Your task to perform on an android device: The Rockrider City Cycle Btwin My bike is amazing, and I want to write a review in the review section of this bicycle, so write "This bicycle is amazing" in the review section of this product.
Image 0: 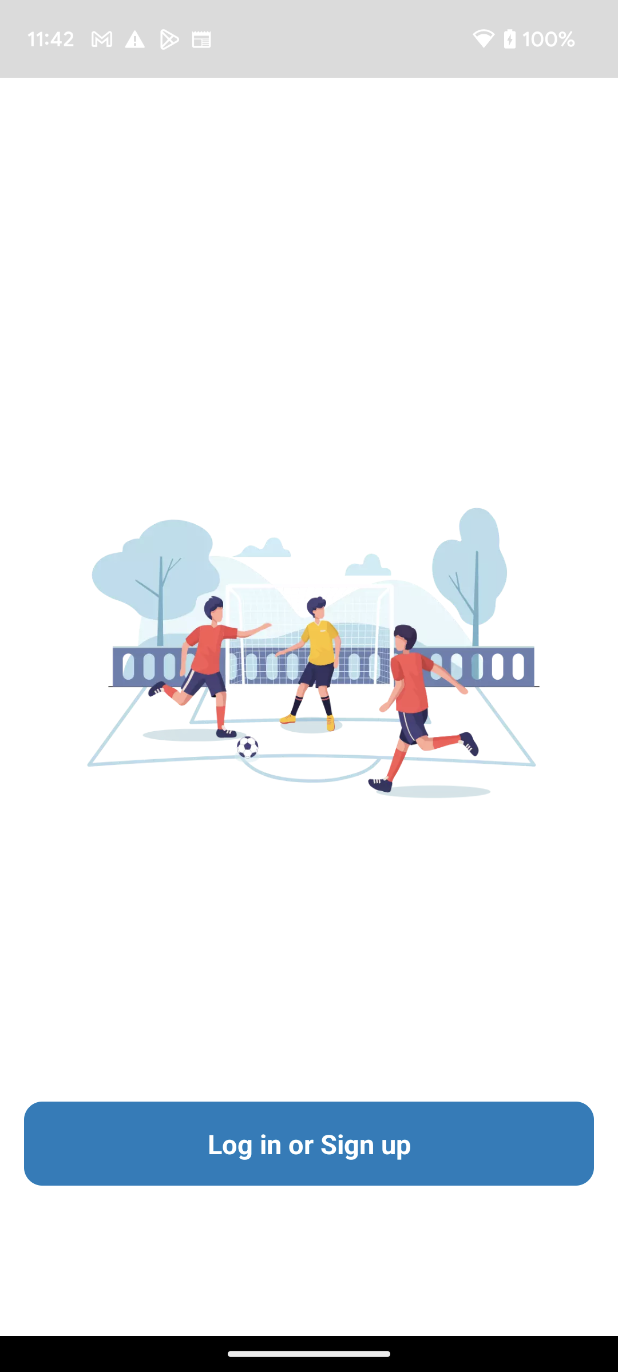
Go back to the previous page.
Step 0: press back button
Image 1: 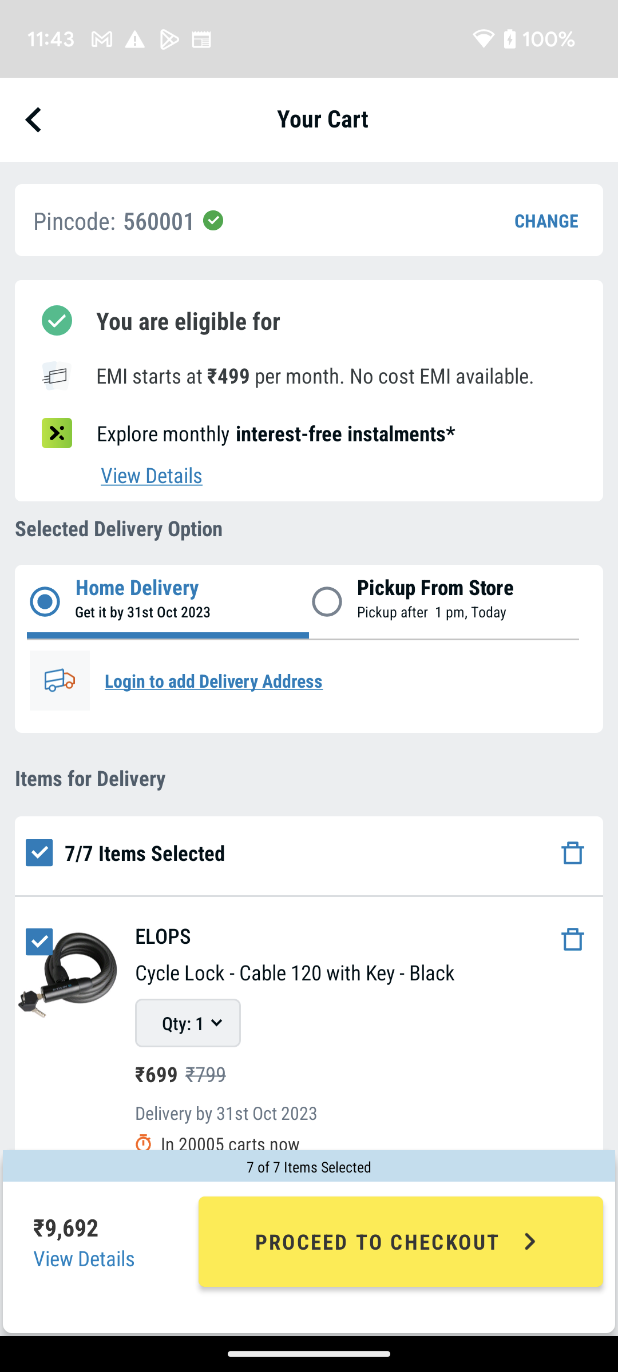
Go back to the previous page.
Step 1: press back button
Image 2: 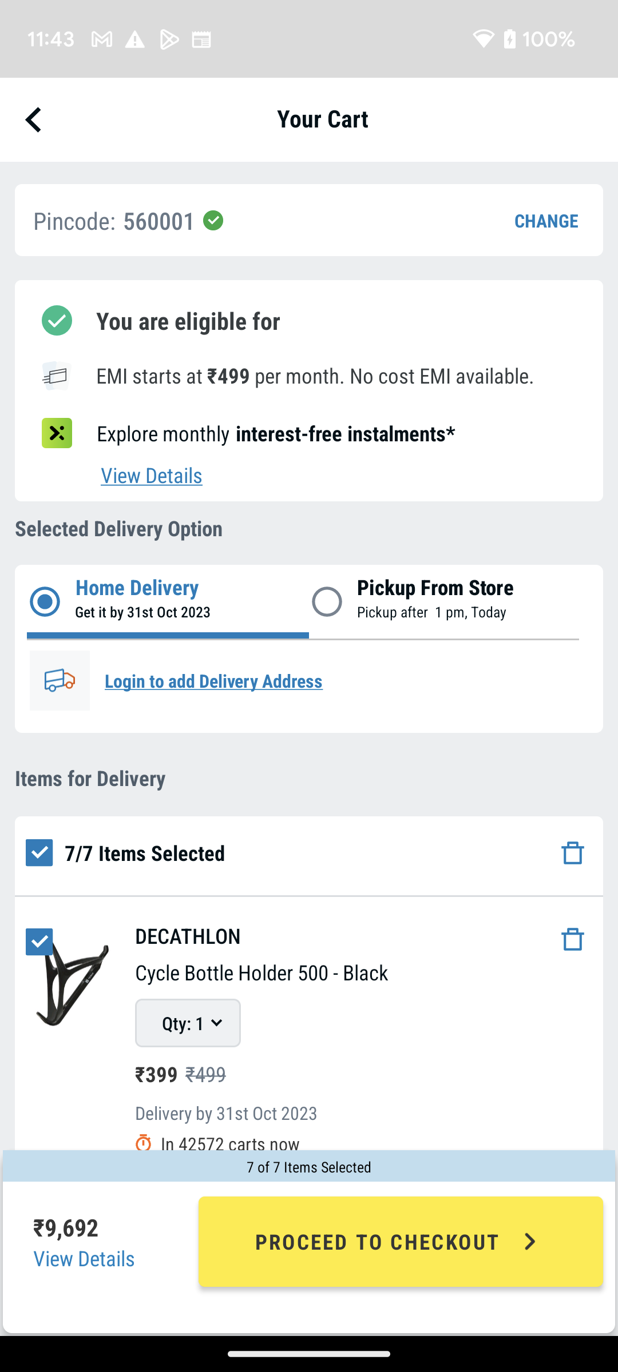
Go back to the previous page.
Step 2: press back button
Image 3: 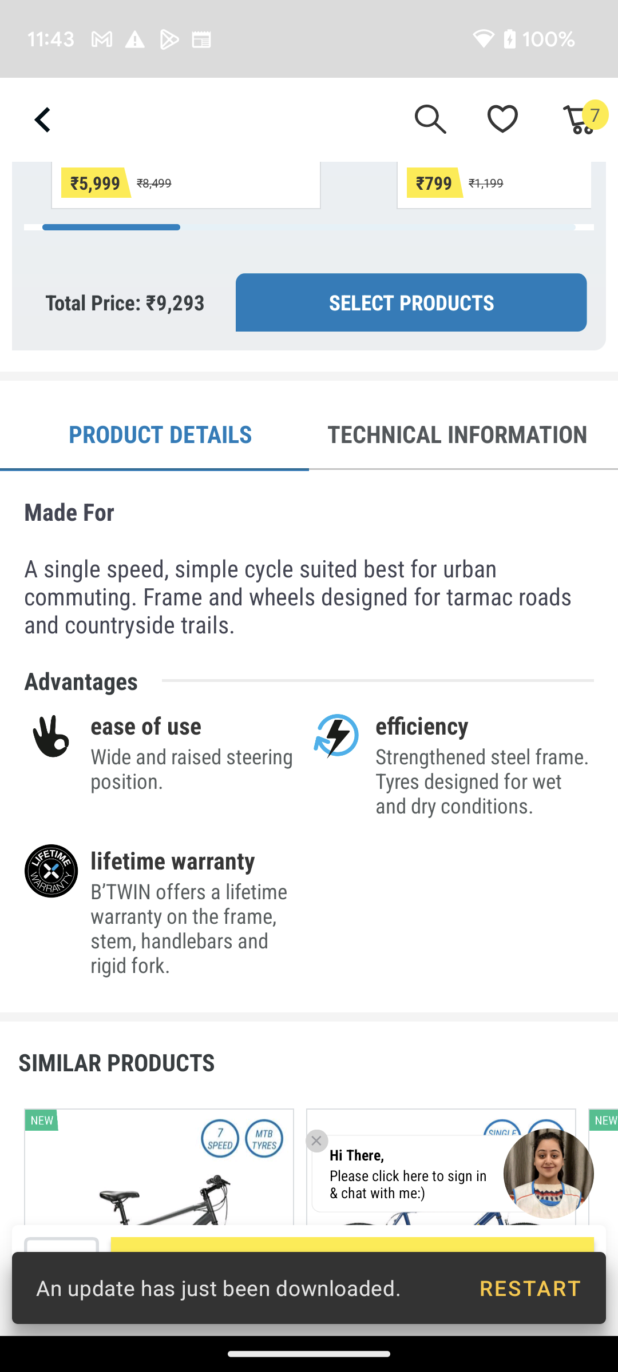
Scroll down to view the review section of this product.
Step 3: scroll down
Image 4: 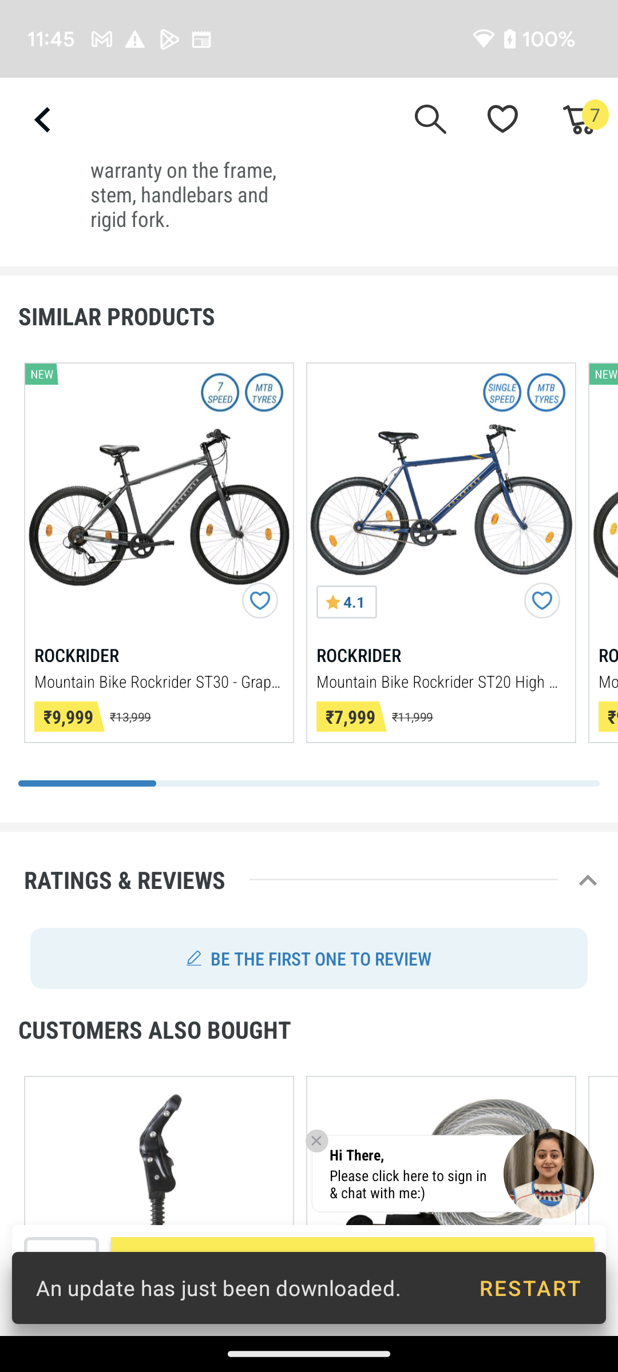
Click on the Be the first one to review option to write a review of this product.
Step 4: click (308, 958)
Image 5: 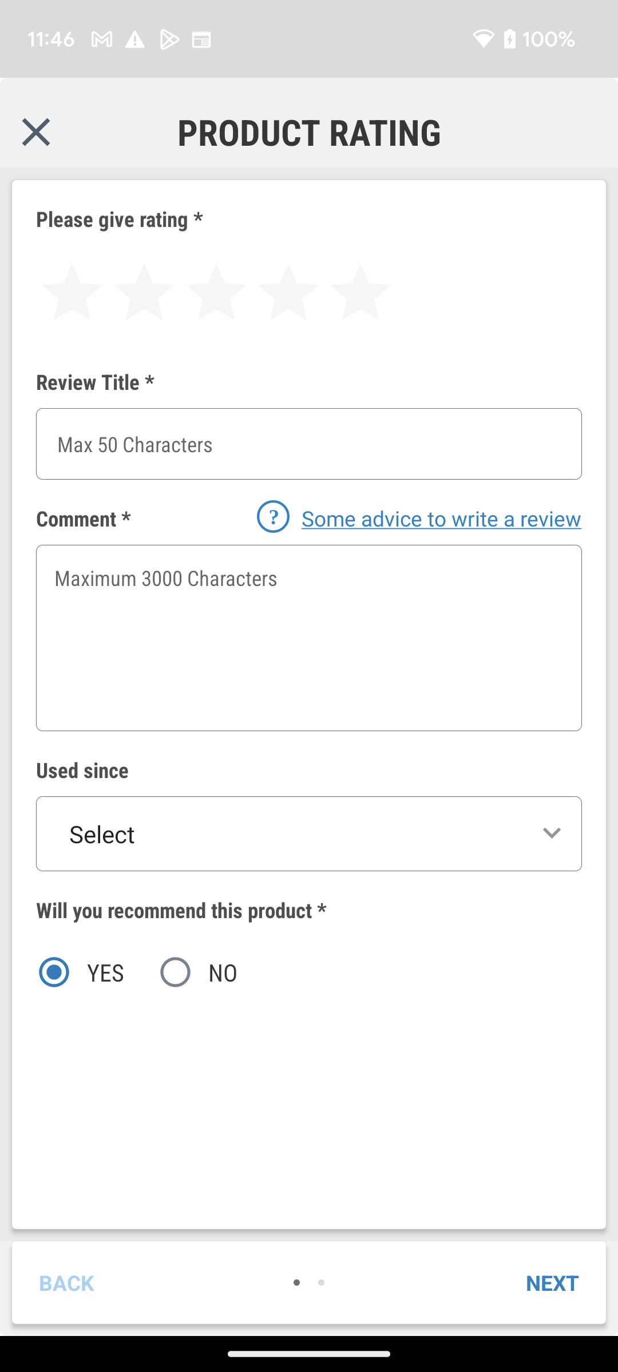
Click on the 4th star to give this bicycle 4 star.
Step 5: click (291, 297)
Image 6: 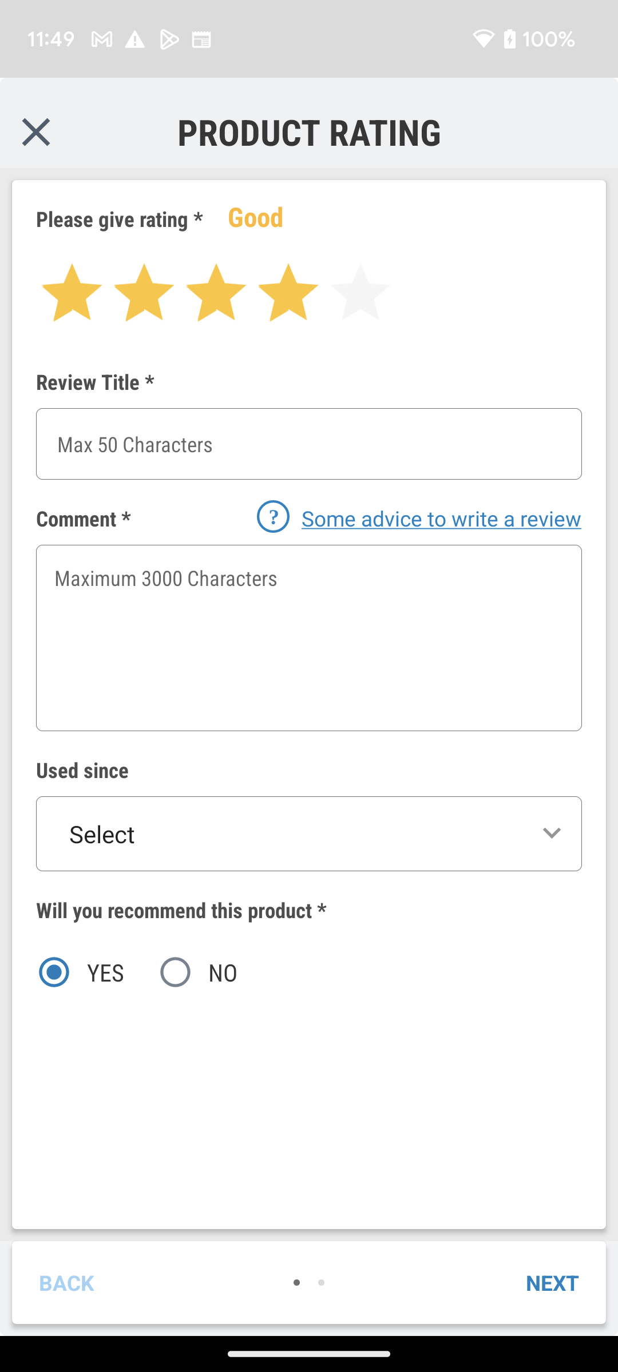
Click on the Review Title section to Give the title of my review.
Step 6: click (308, 444)
Image 7: 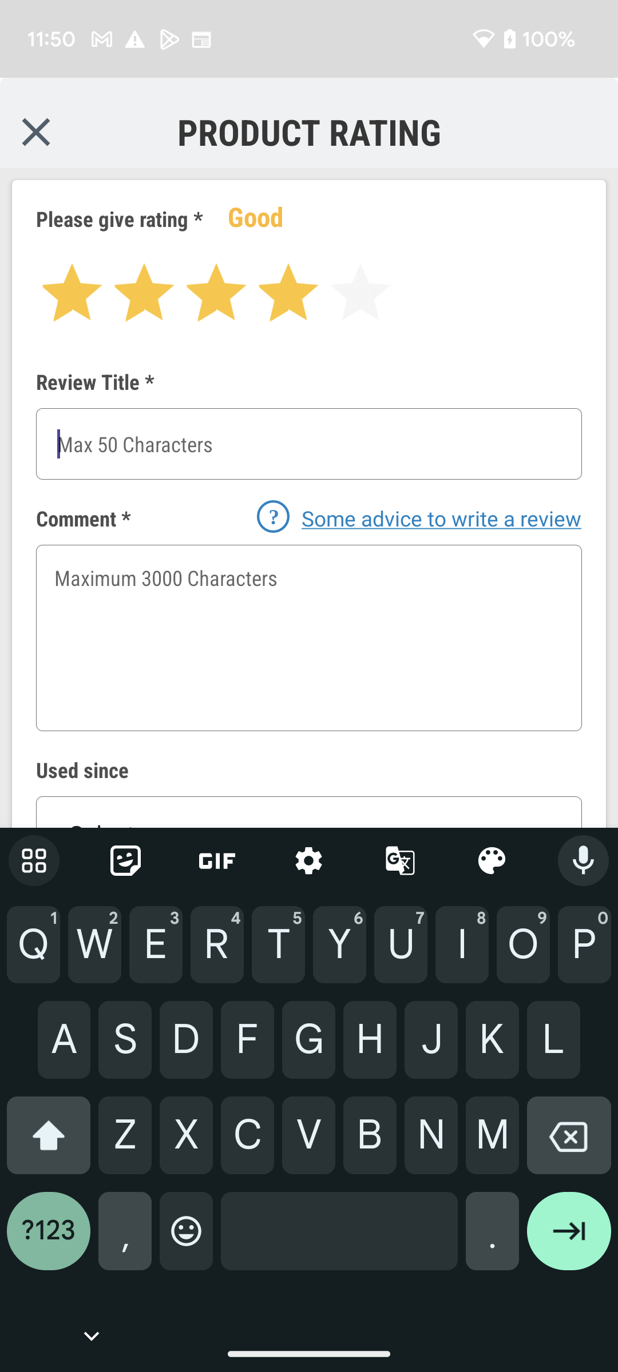
Type Build Quality and Body Metal in the review title section.
Step 7: type "Build Quality and Body Metal"
Image 8: 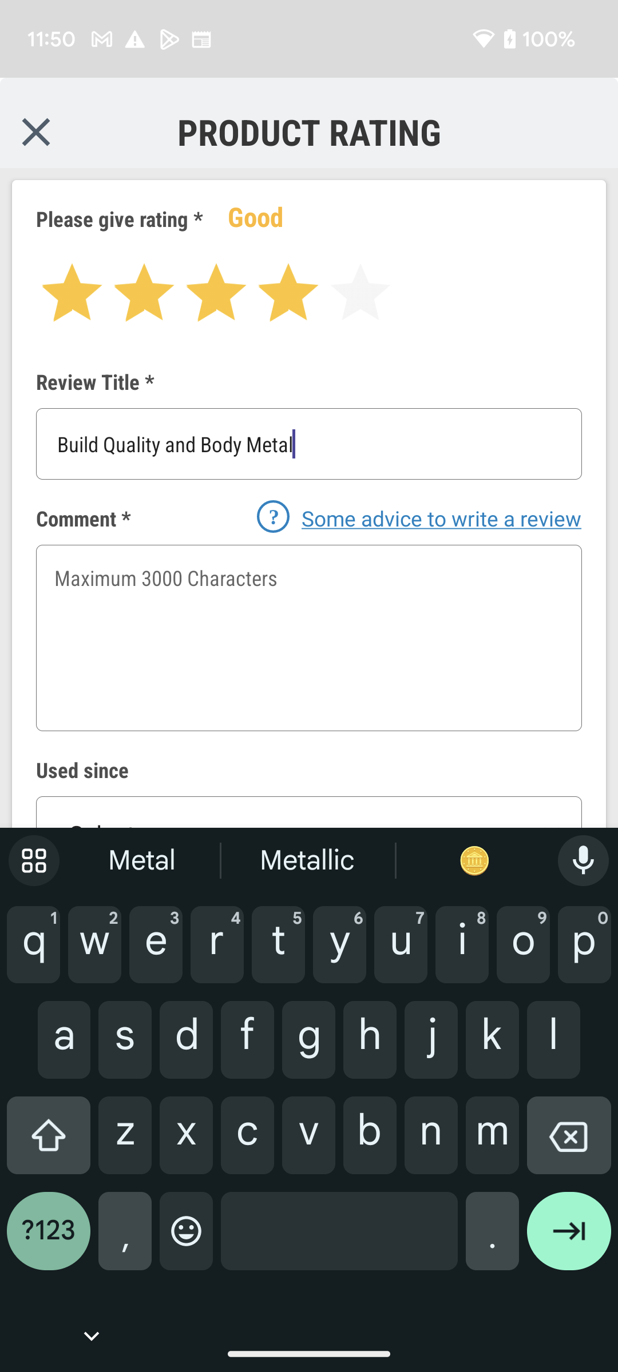
Click on the Comment to write review for the bicycle.
Step 8: click (308, 638)
Image 9: 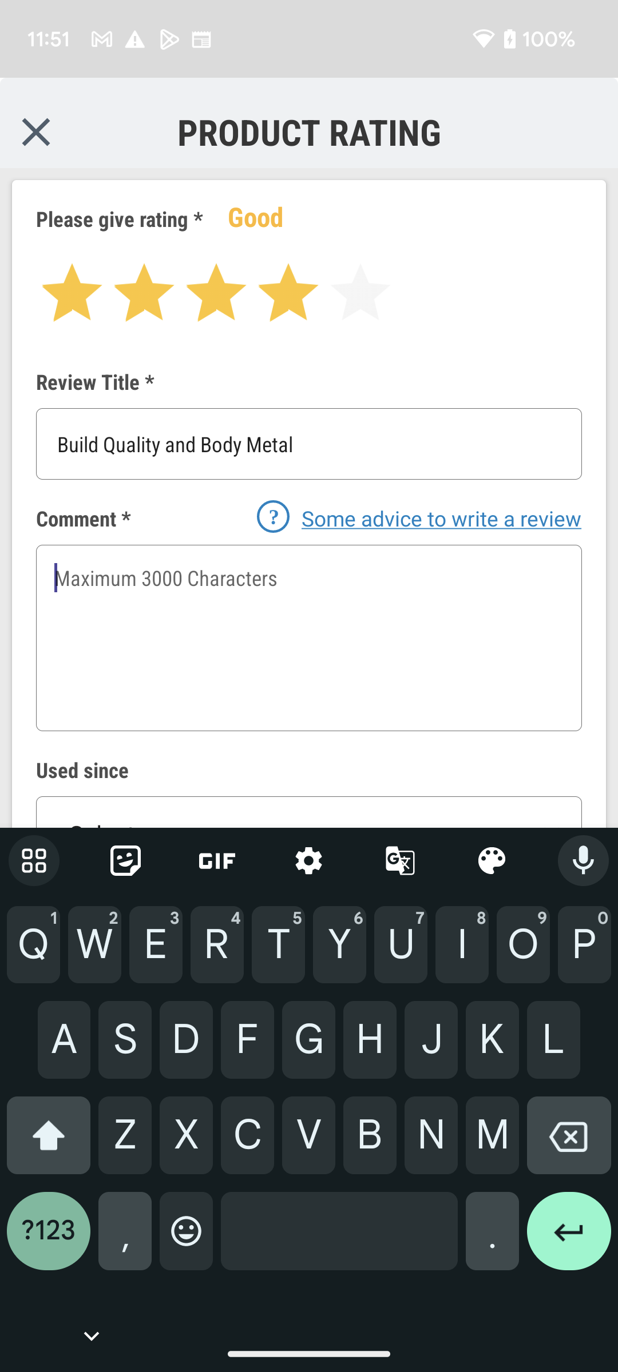
Type This bicycle is amazing in the comment section.
Step 9: type "This bicycle is amazing"
Image 11: 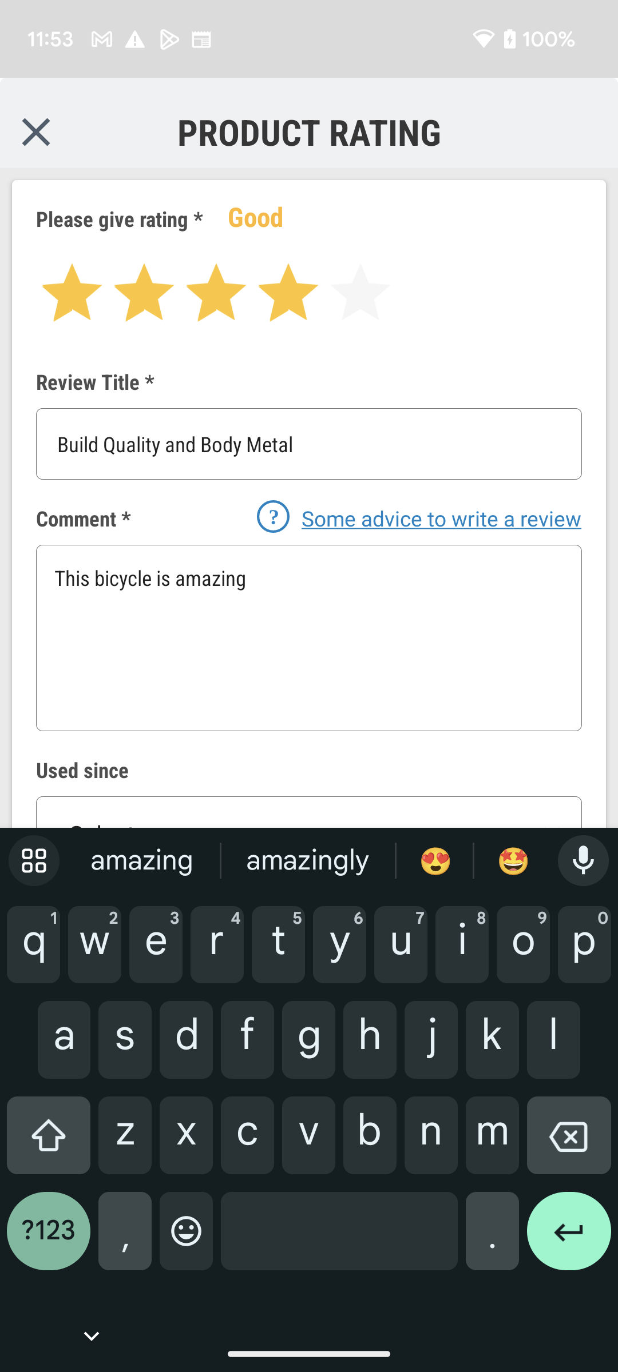
Click on the top right corner of the screen to remove the keypad on the screen.
Step 11: wait
Image 12: 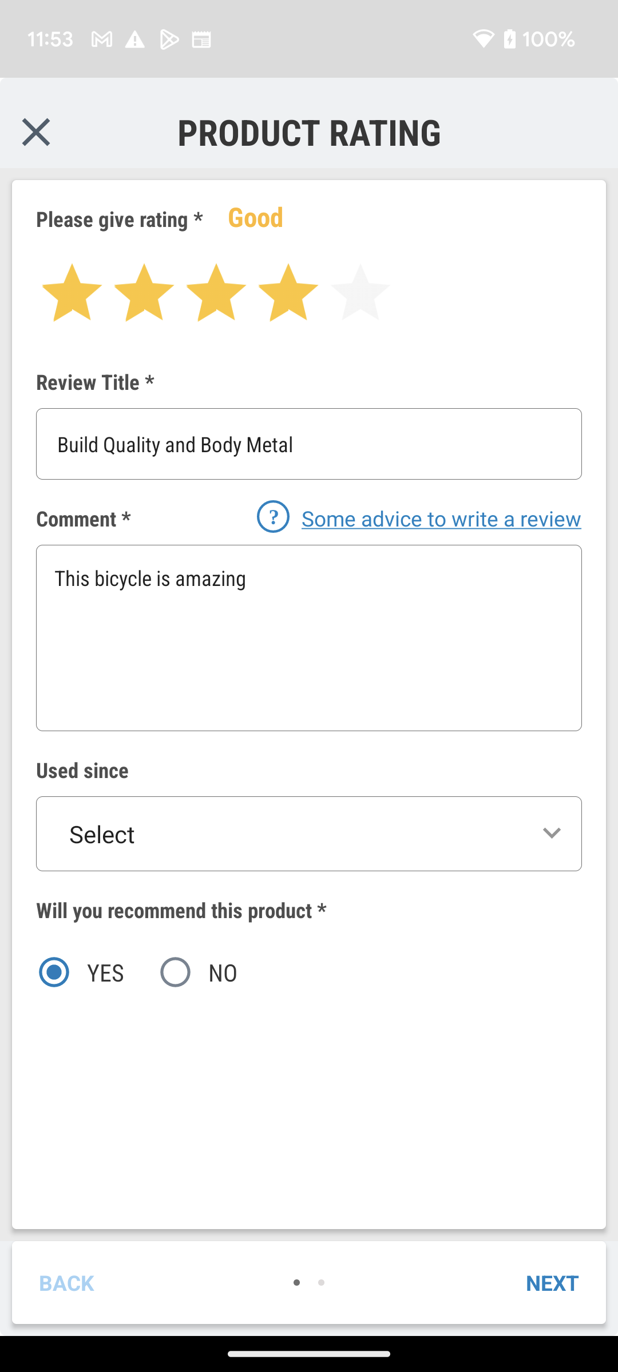
Click on the Next button at the bottom right corner of the screen to save the review for this product.
Step 12: click (552, 1282)
Image 14: 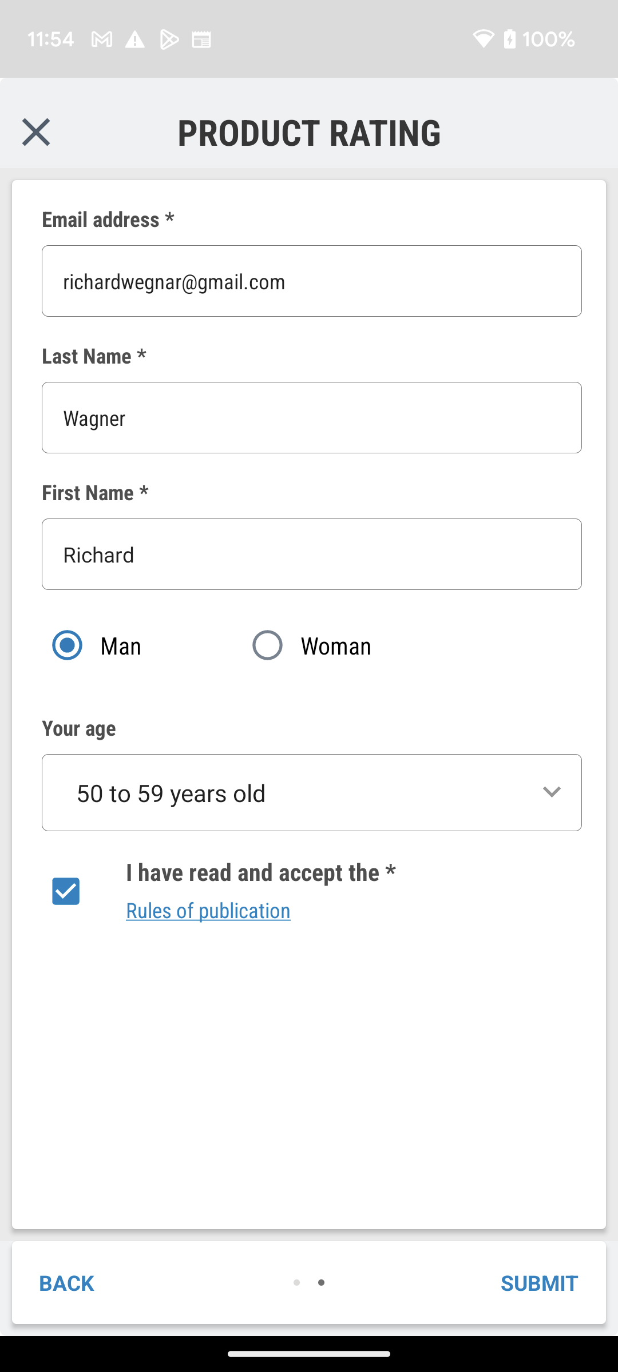
Click on the Submit button at the bottom right corner of the screen to submit the review.
Step 14: click (540, 1282)